Your task to perform on an android device: Search for the dark blue yoga pants in the eBay app.
Image 0: 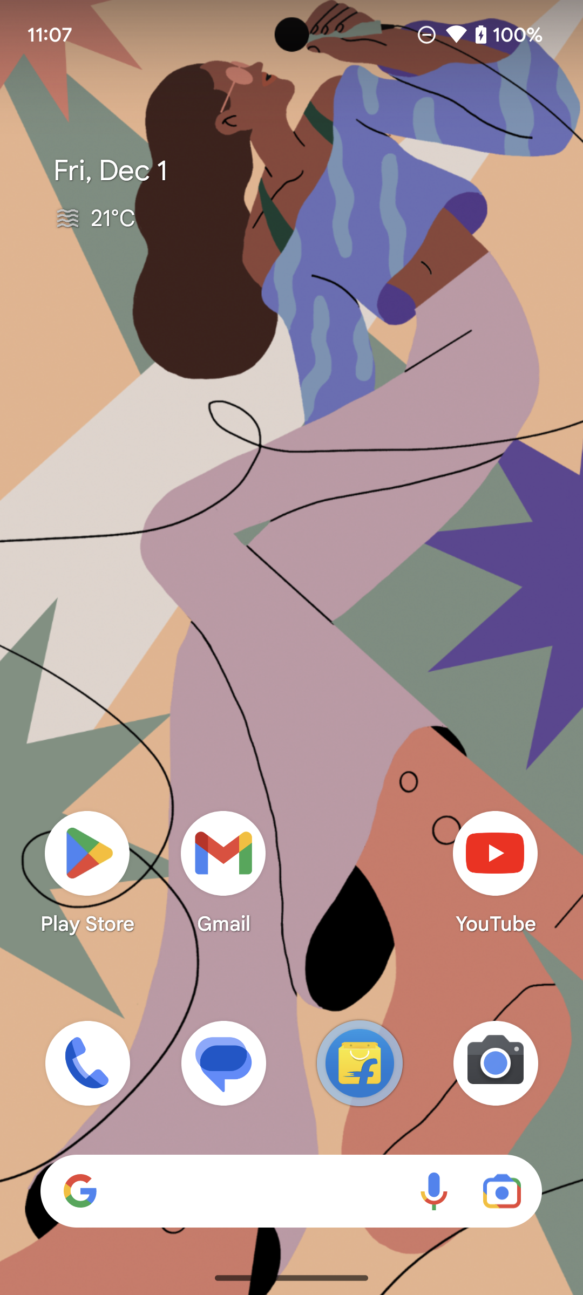
Open eBay app.
Step 0: open app "eBay"
Image 1: 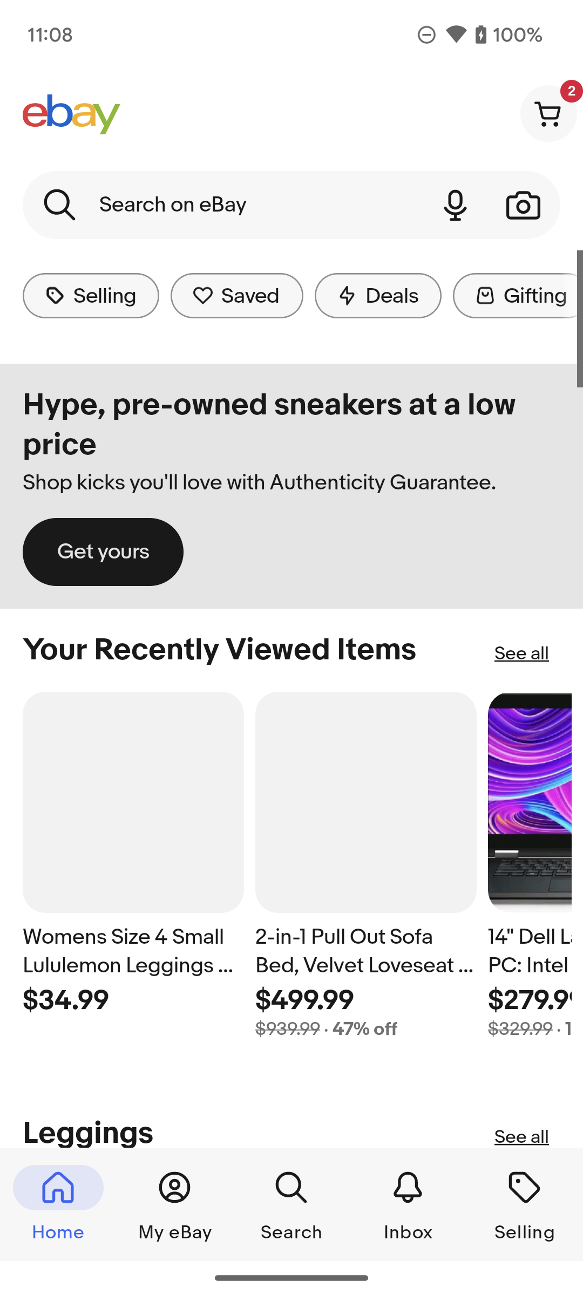
Open eBay app.
Step 1: wait
Image 2: 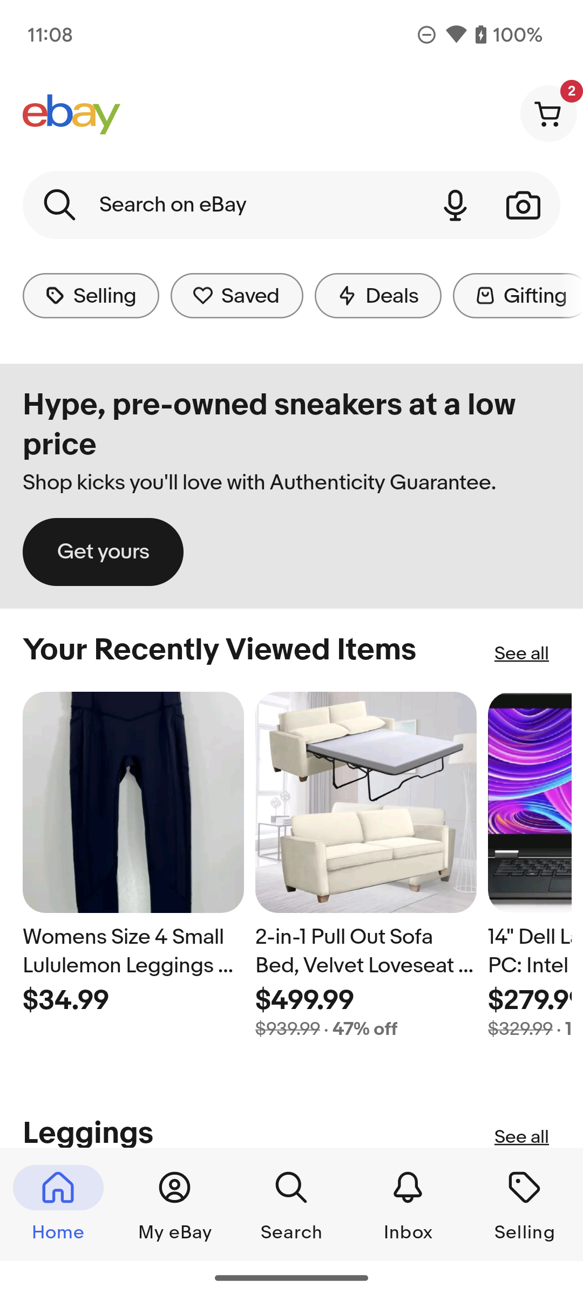
Click on the search bar on the screen.
Step 2: click (223, 205)
Image 3: 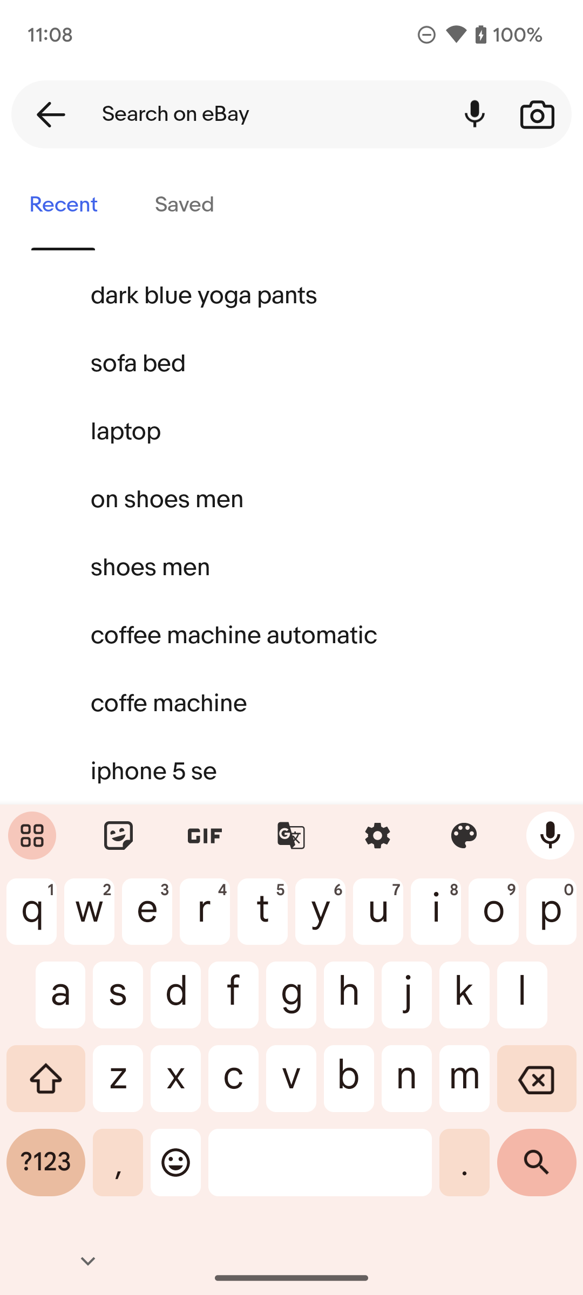
Click on the dark blue yoga pants on the screen.
Step 3: click (204, 295)
Image 4: 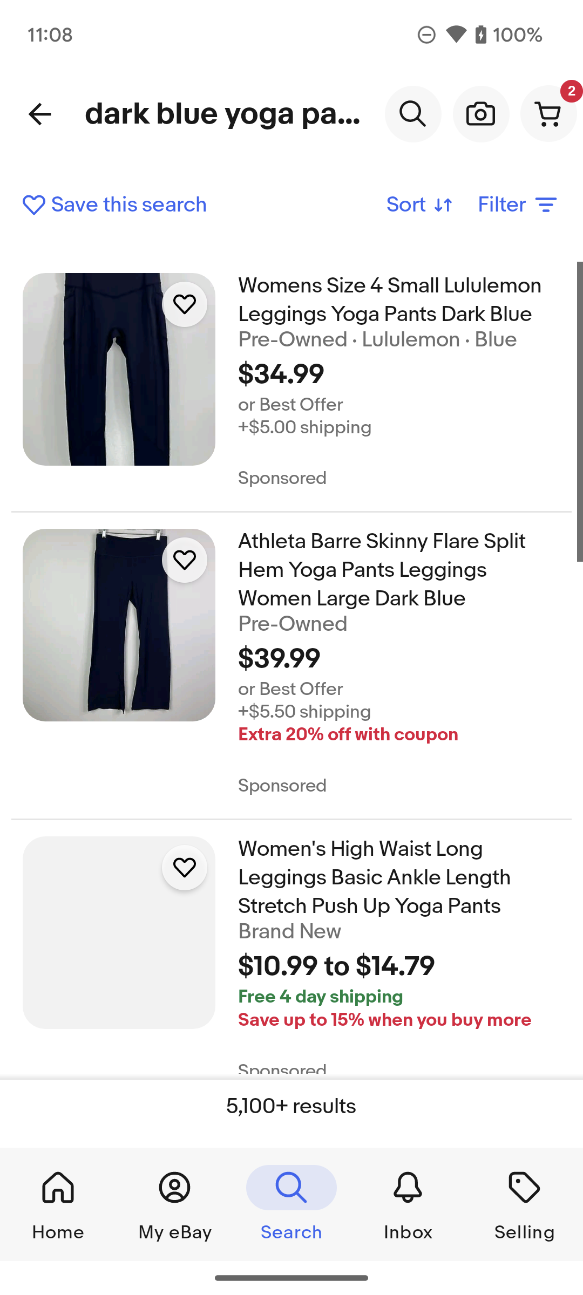
Click on the dark blue yoga pants on the screen.
Step 4: wait